Your task to perform on an android device:  I've been looking for an Impact drill by Bosch brand for a few days, so I'm going to check on the Top-Most Hardware app.
Image 0: 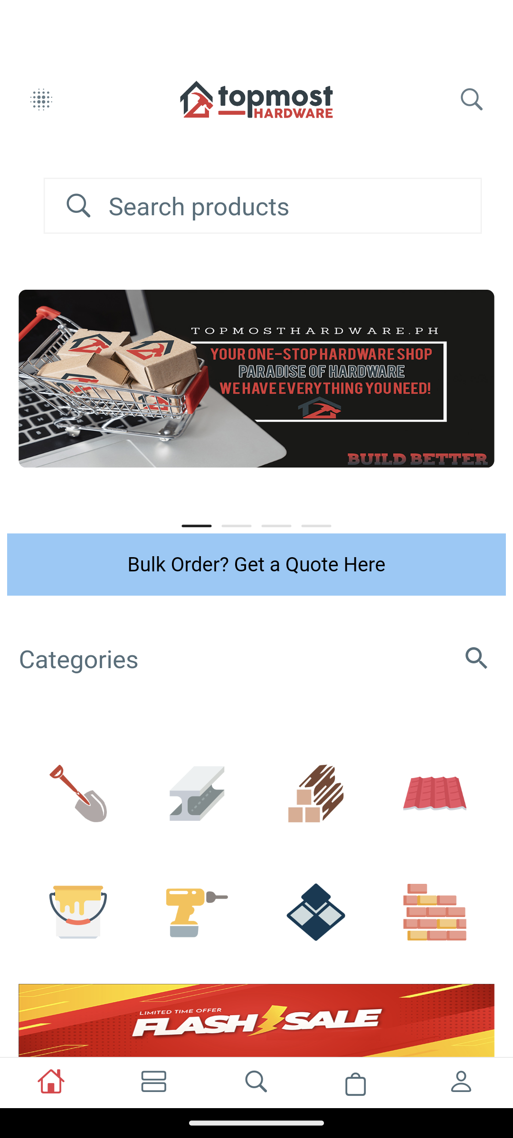
Click on the search bar
Step 0: click (256, 206)
Image 1: 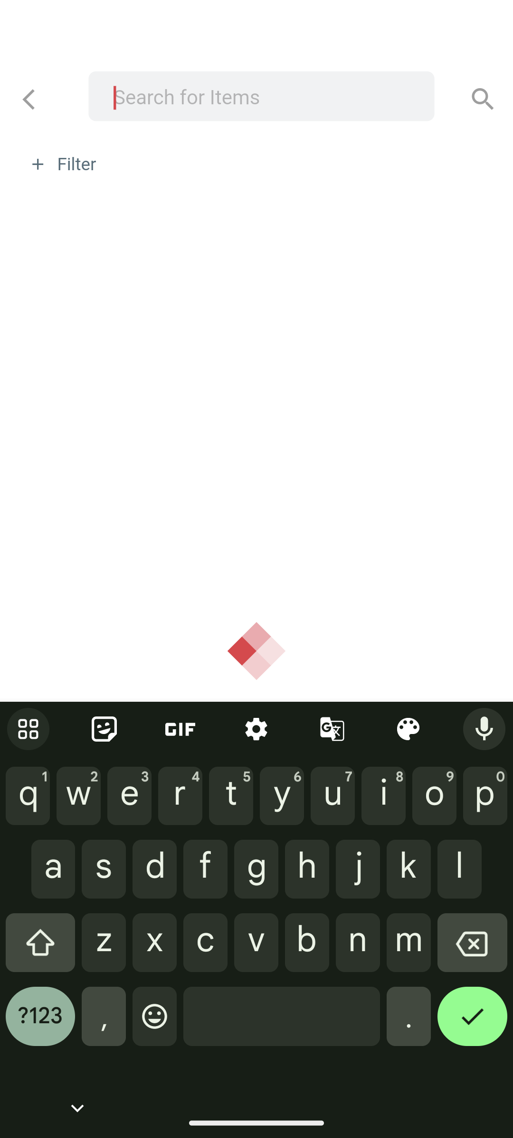
Enter a product as drill by Bosch
Step 1: type "drill by Bosch"
Image 2: 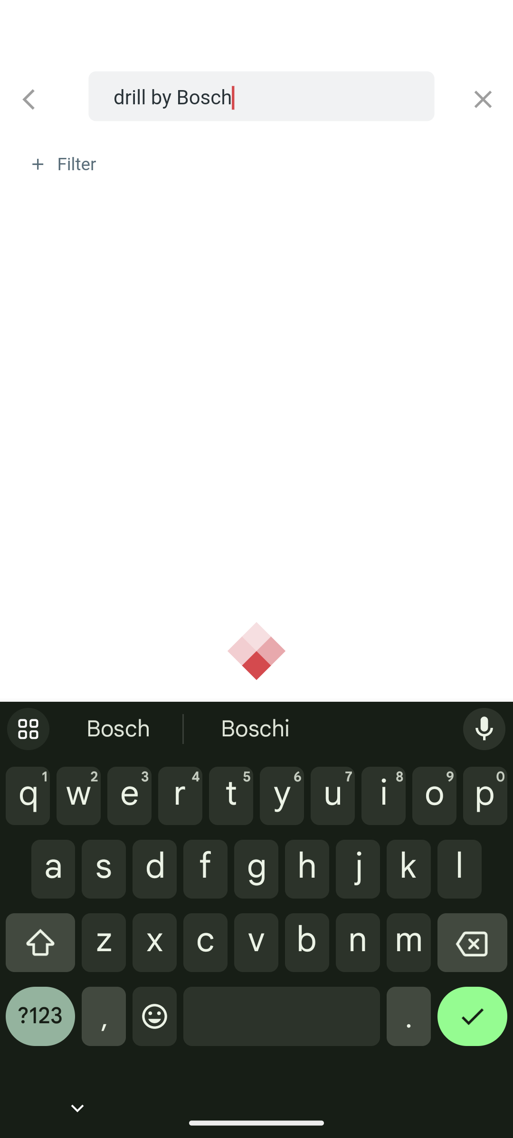
Click on the tick icon
Step 2: click (472, 1023)